Your task to perform on an android device: Share the location with vadubey@google.com through the gmail
Image 0: 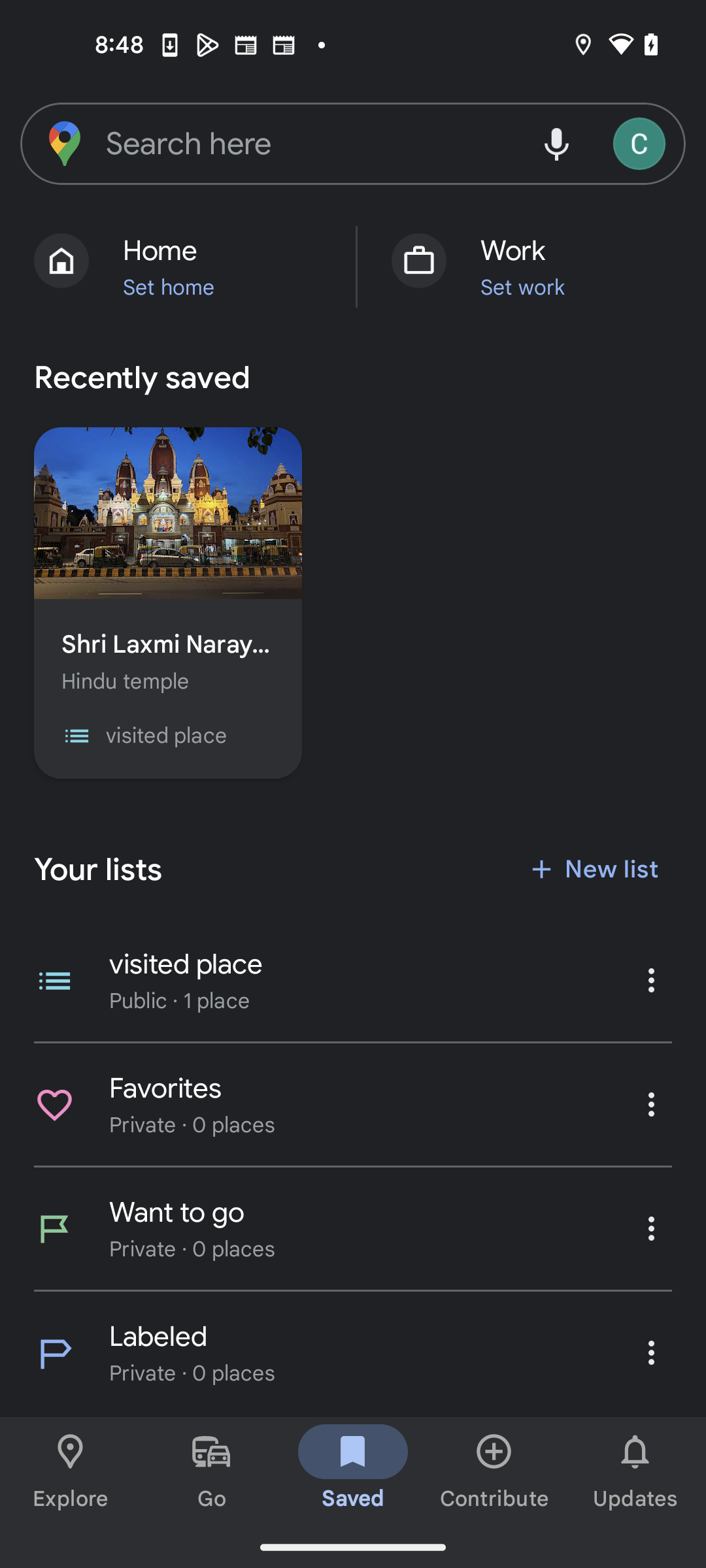
Click on the profile icon at the top right corner
Step 0: click (642, 143)
Image 1: 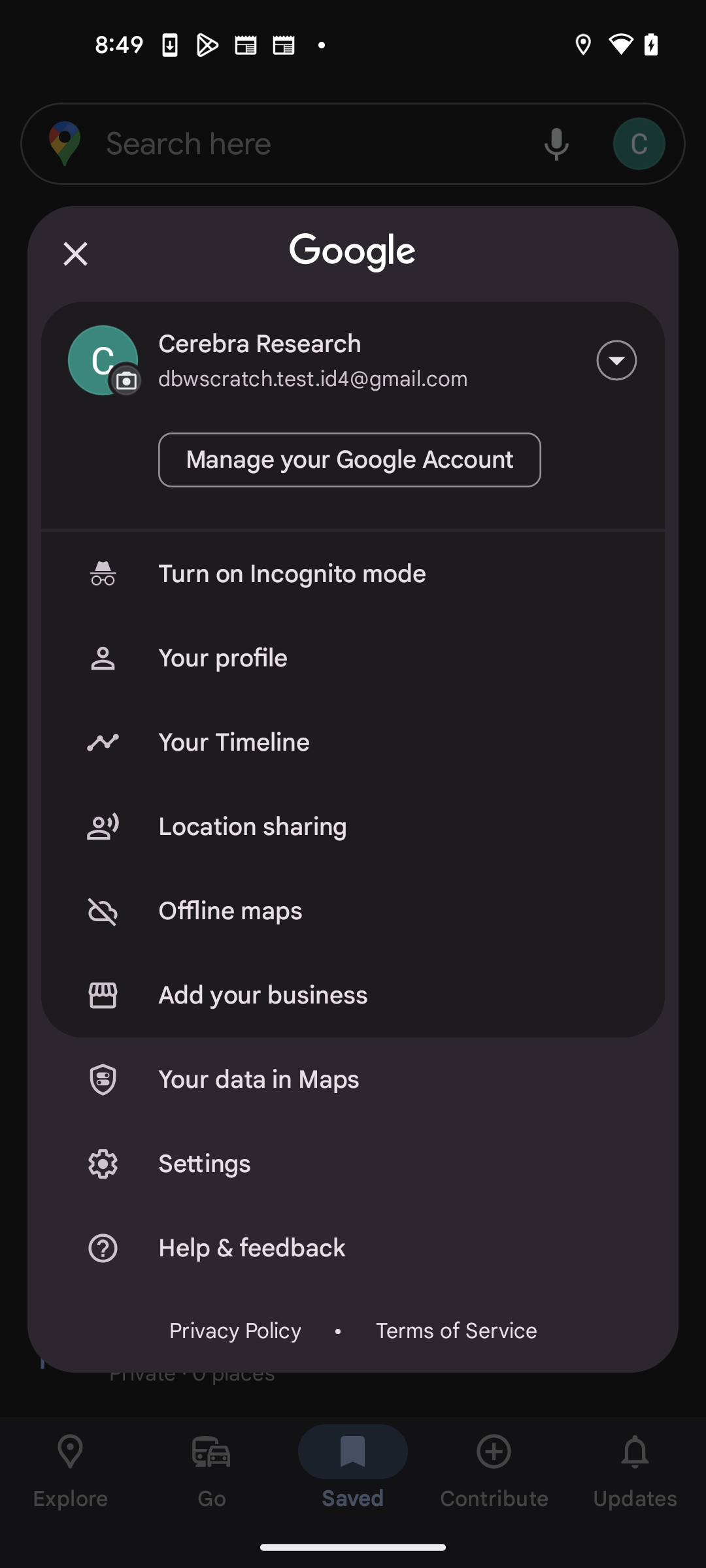
Click on Location sharing option
Step 1: click (397, 826)
Image 2: 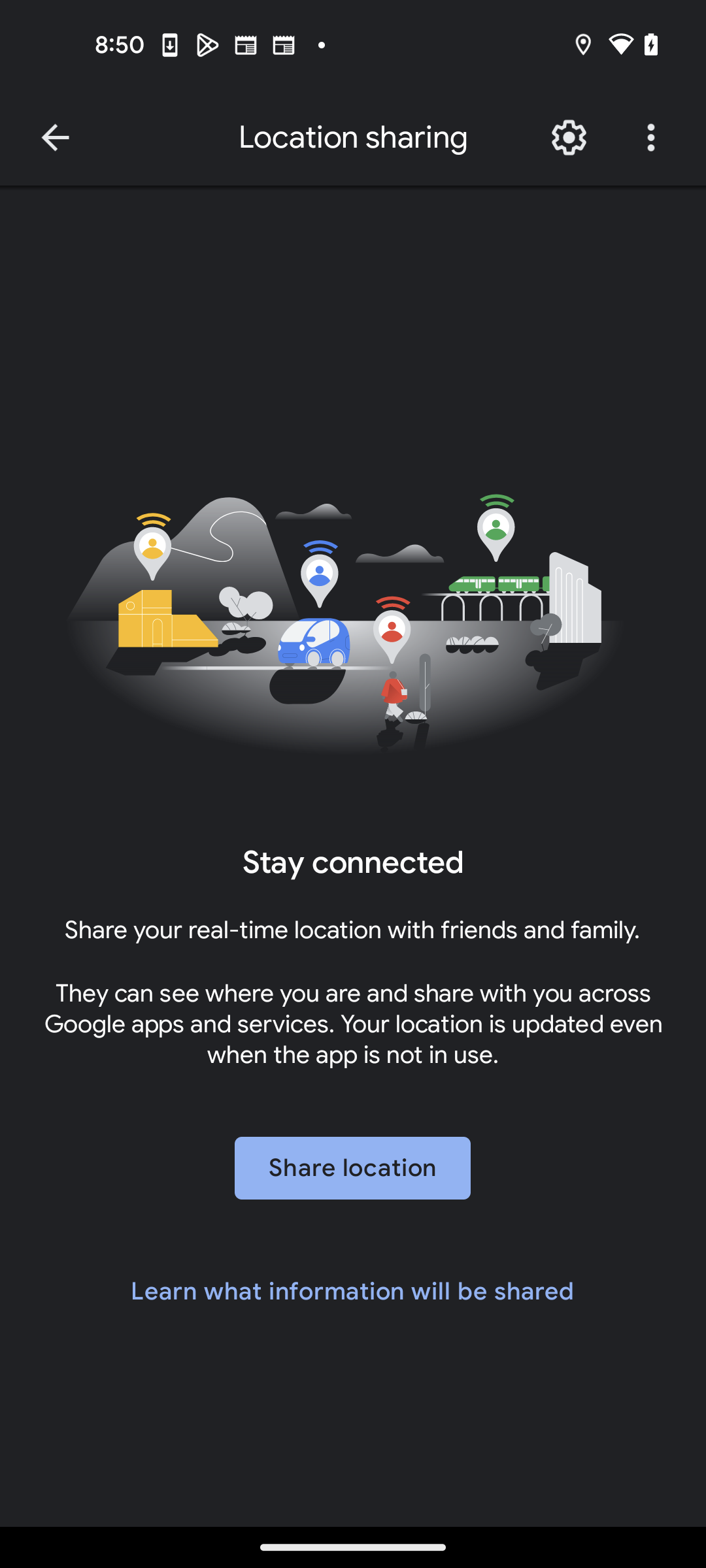
Click on Share location button at the bottom of the screen
Step 2: click (352, 1168)
Image 3: 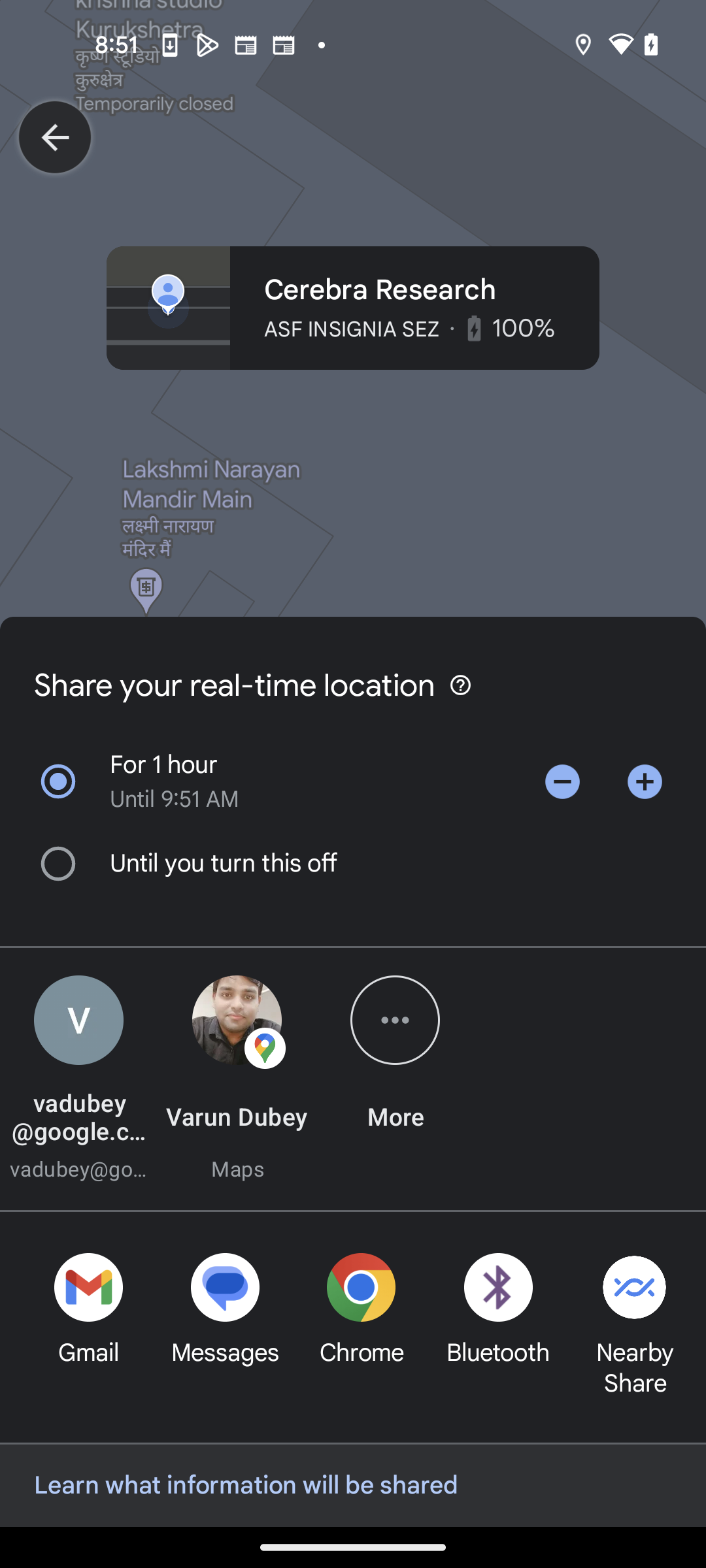
Click on Gmail at the bottom left corner
Step 3: click (88, 1311)
Image 4: 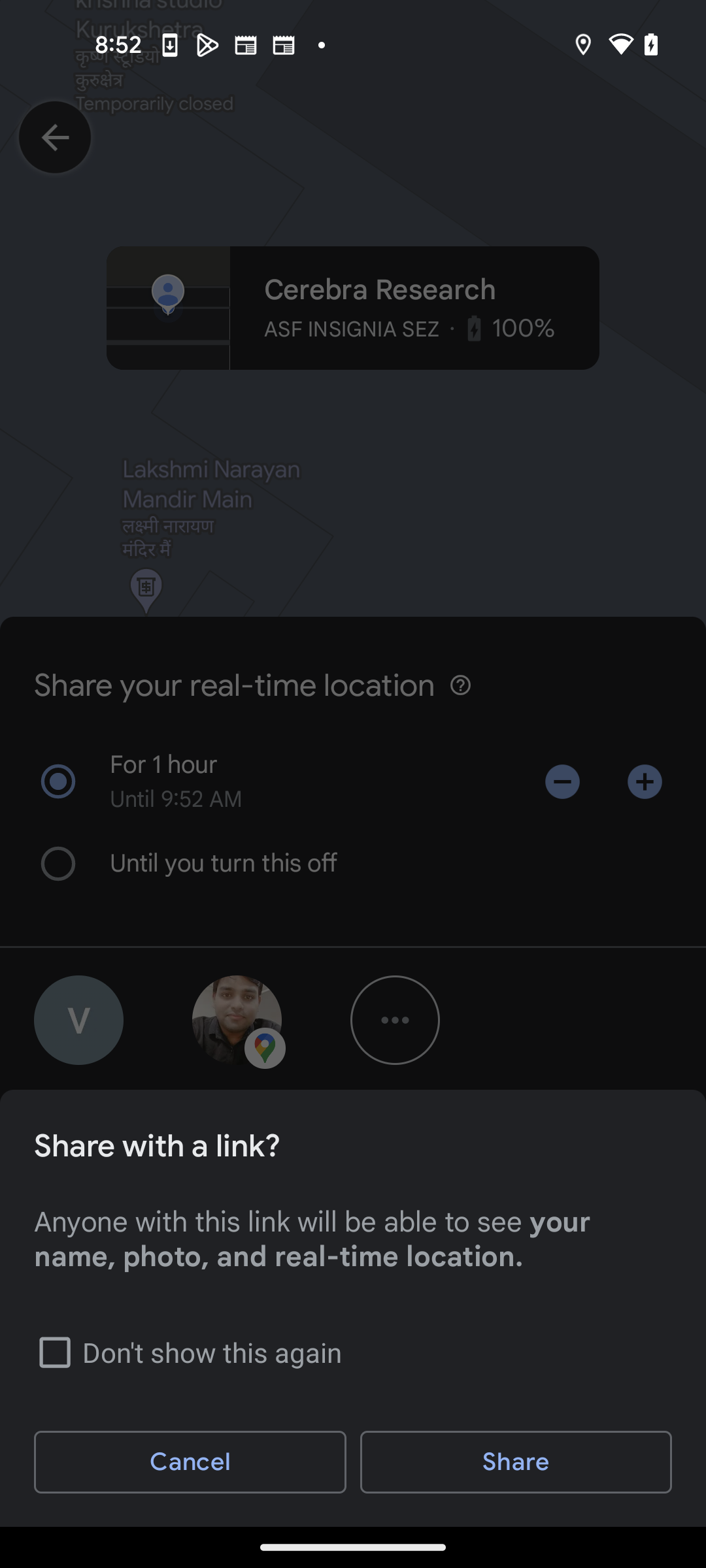
Click on the Share button at the bottom right corner
Step 4: click (516, 1462)
Image 5: 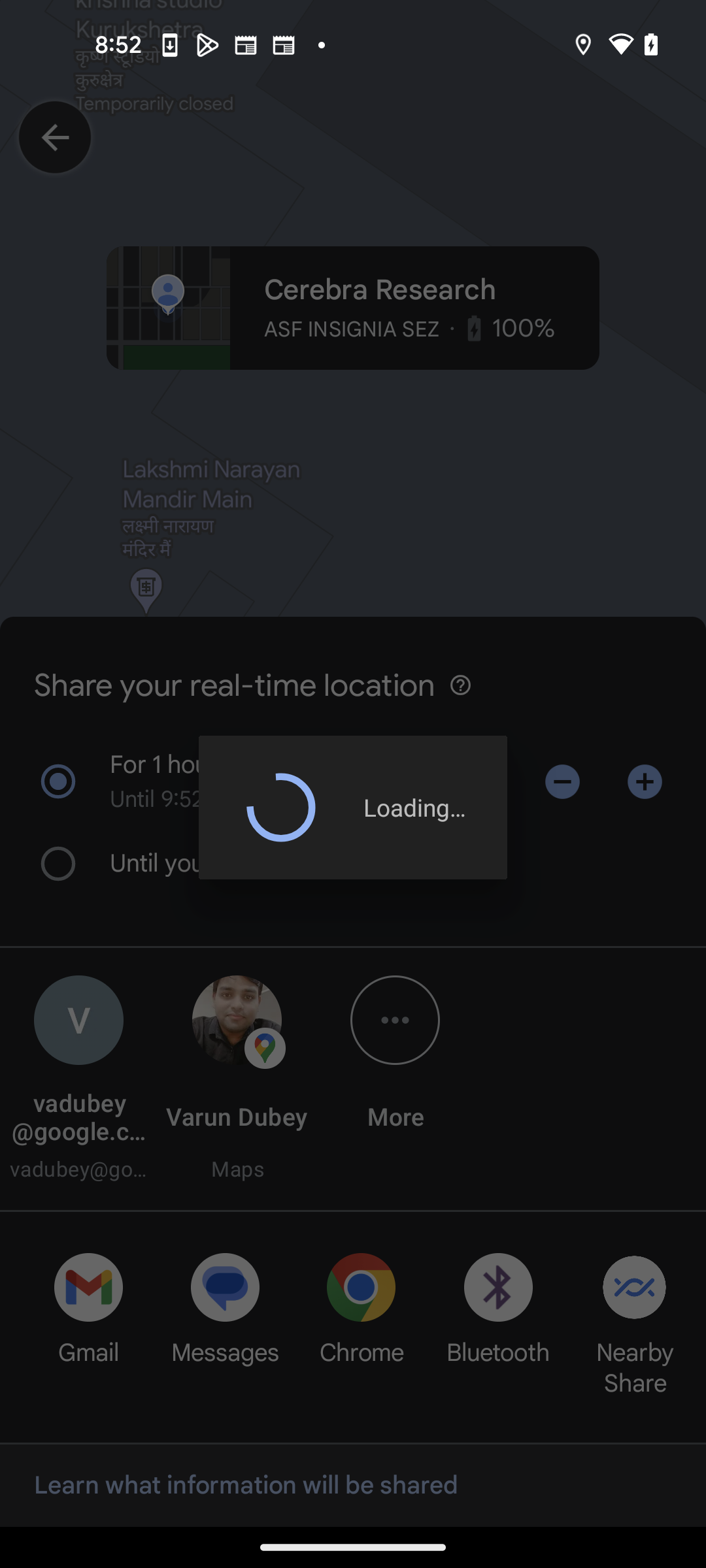
Click on the Share button at the bottom right corner
Step 5: wait
Image 6: 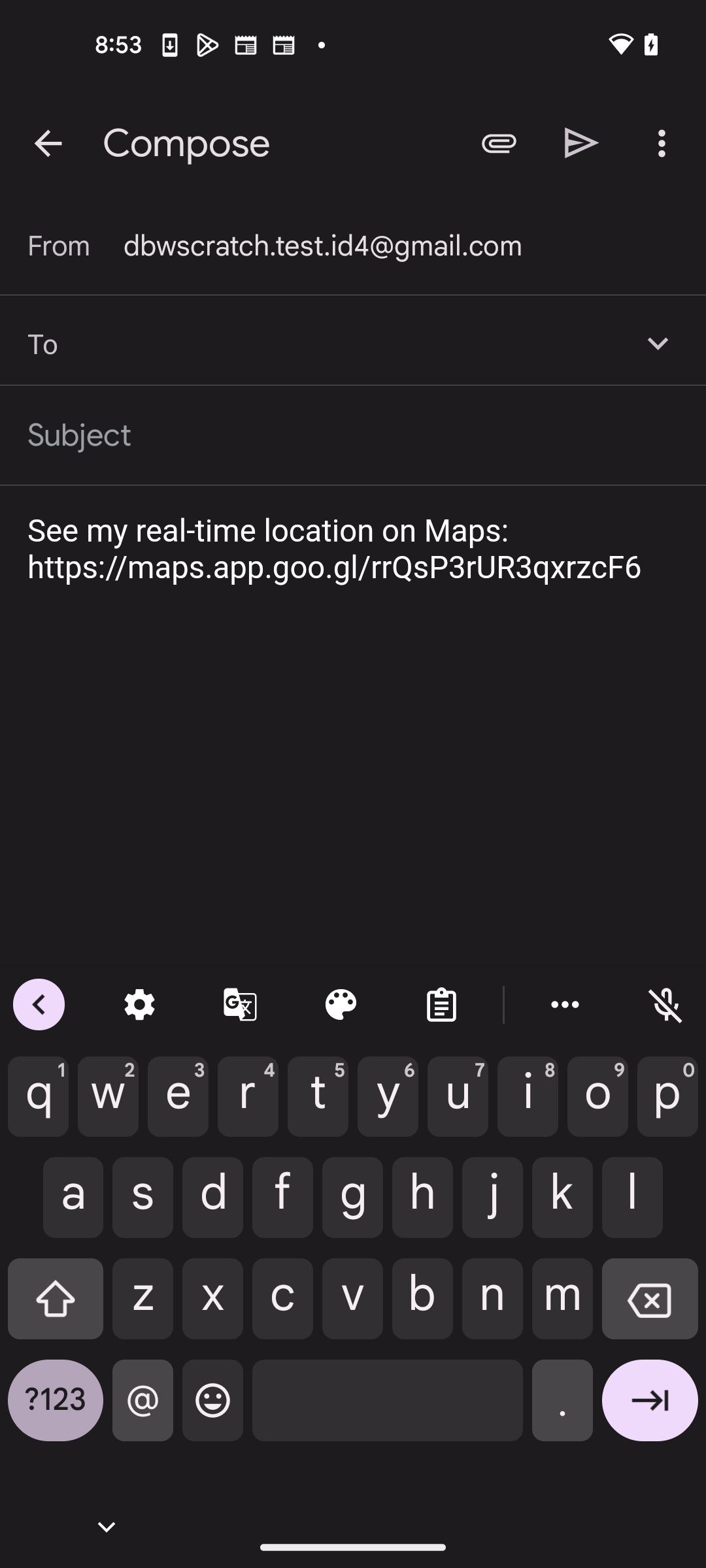
Enter the vadubey@google.com 
Step 6: type "vadubey@google.com"
Image 7: 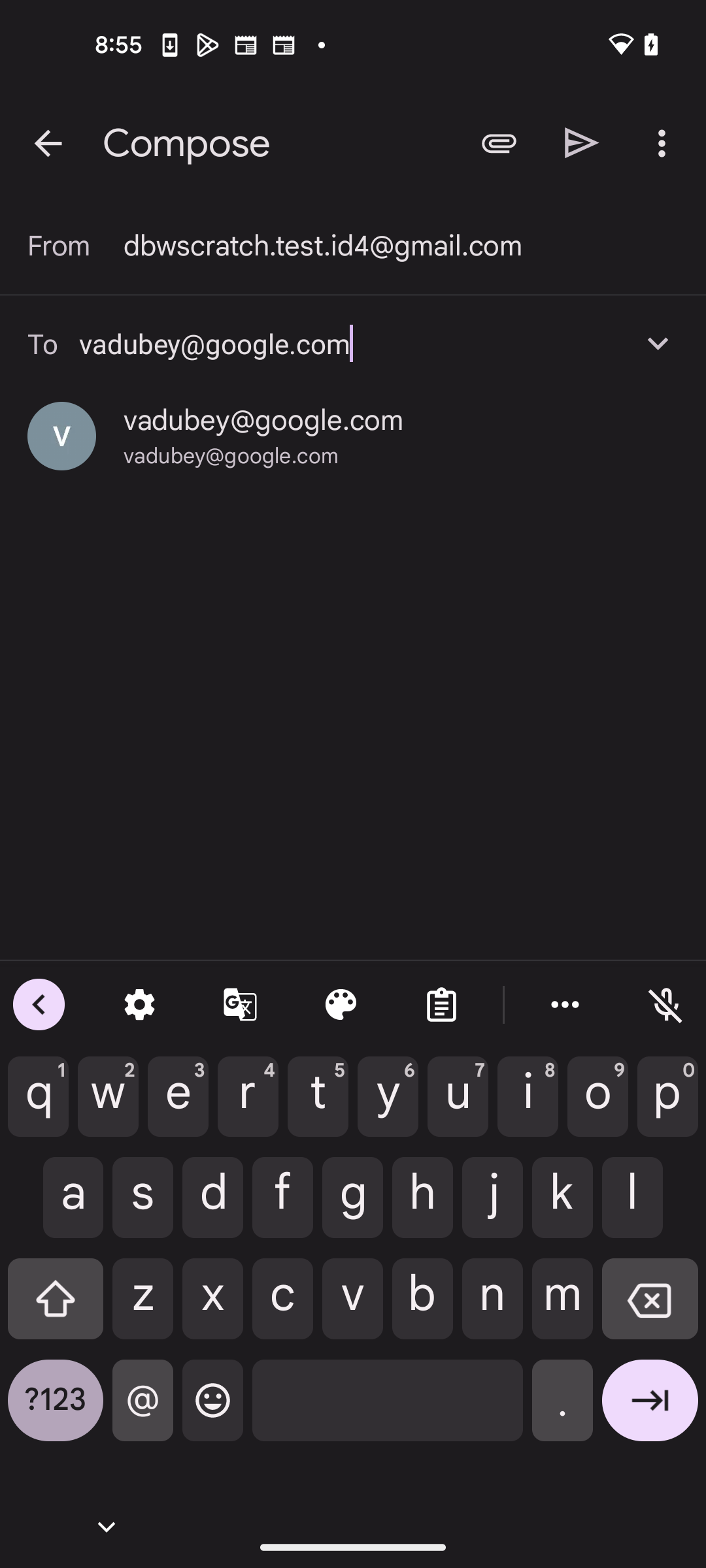
Select vadubey@google.com
Step 7: click (263, 420)
Image 8: 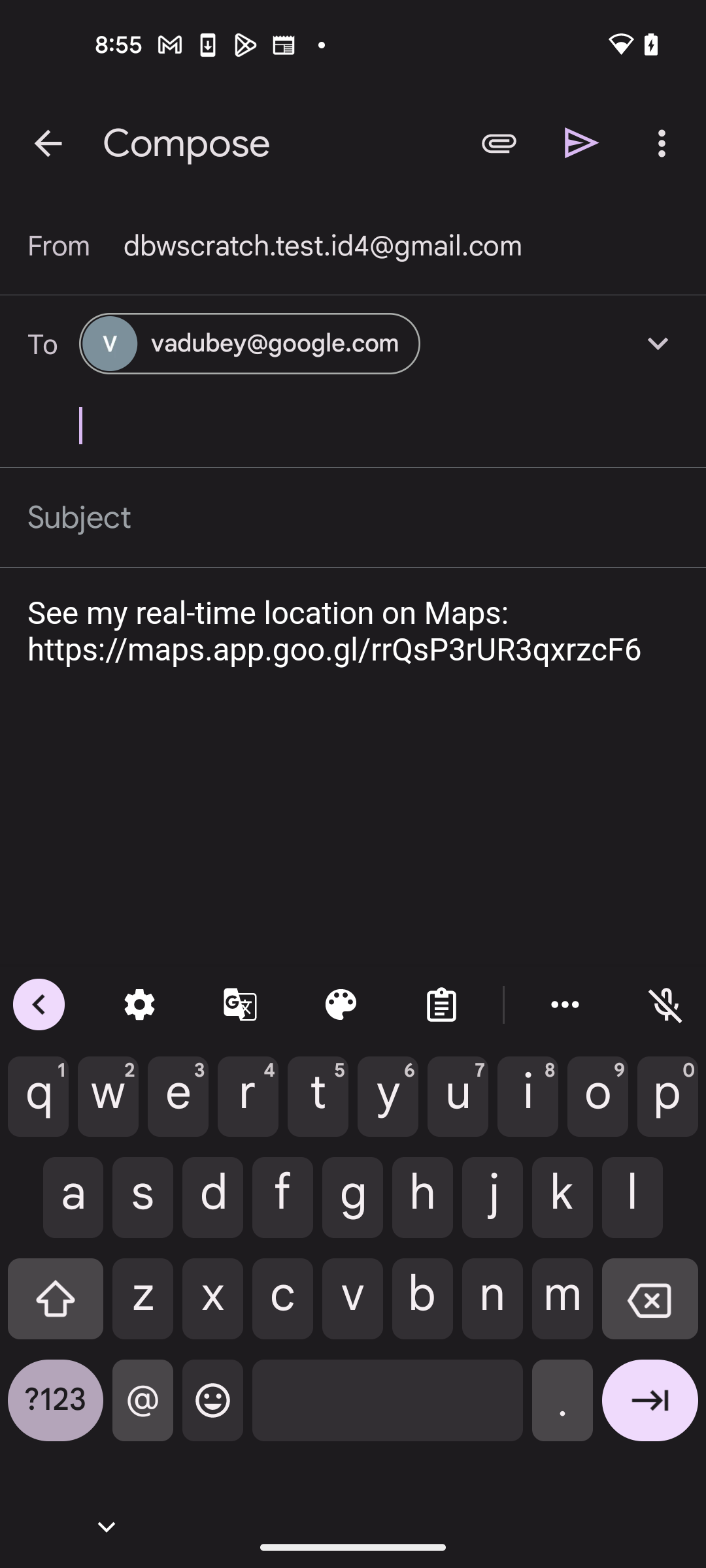
Click on send icon at the top of the screen
Step 8: click (582, 142)